Your task to perform on an android device: Share the ujee´s office party reminder using gmail
Image 0: 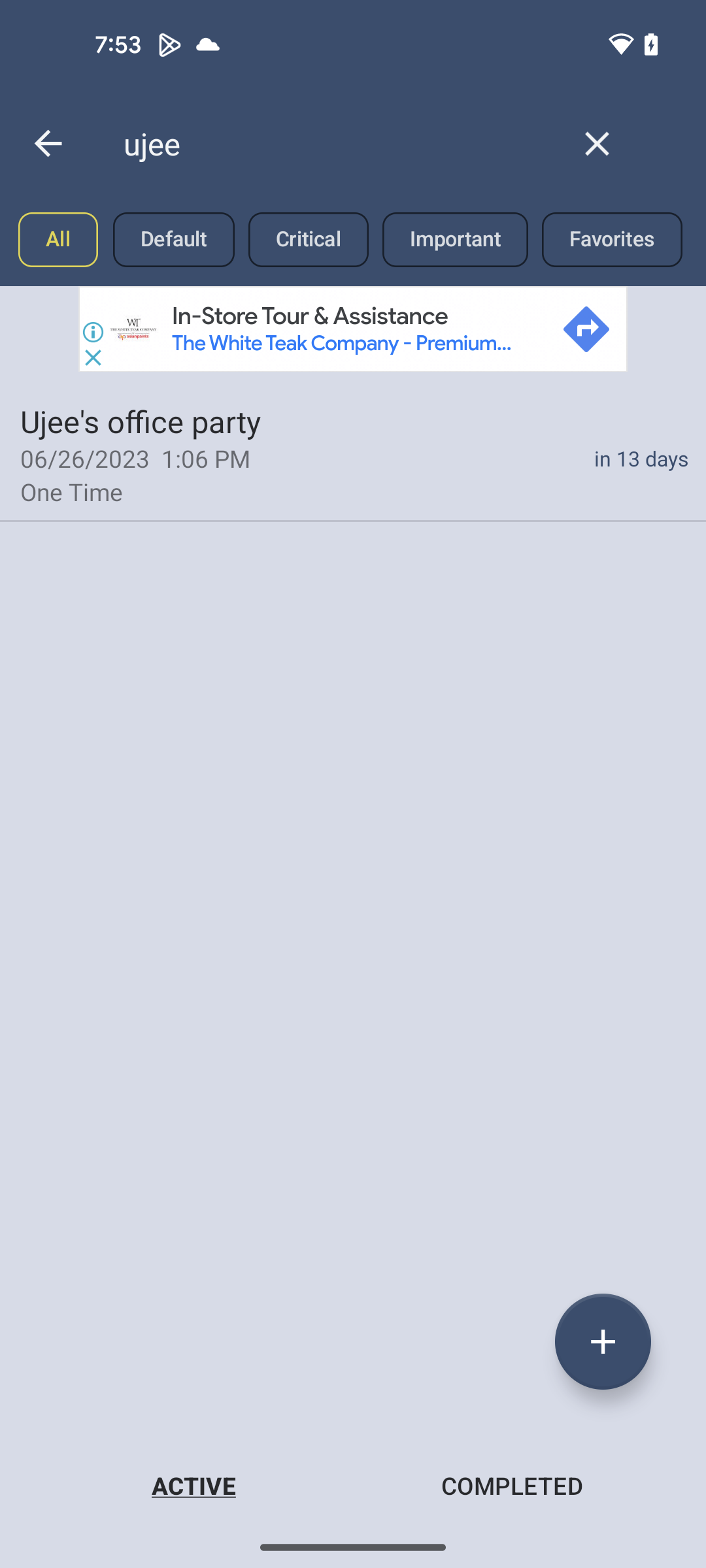
Click on the ujee´s office party
Step 0: click (134, 421)
Image 1: 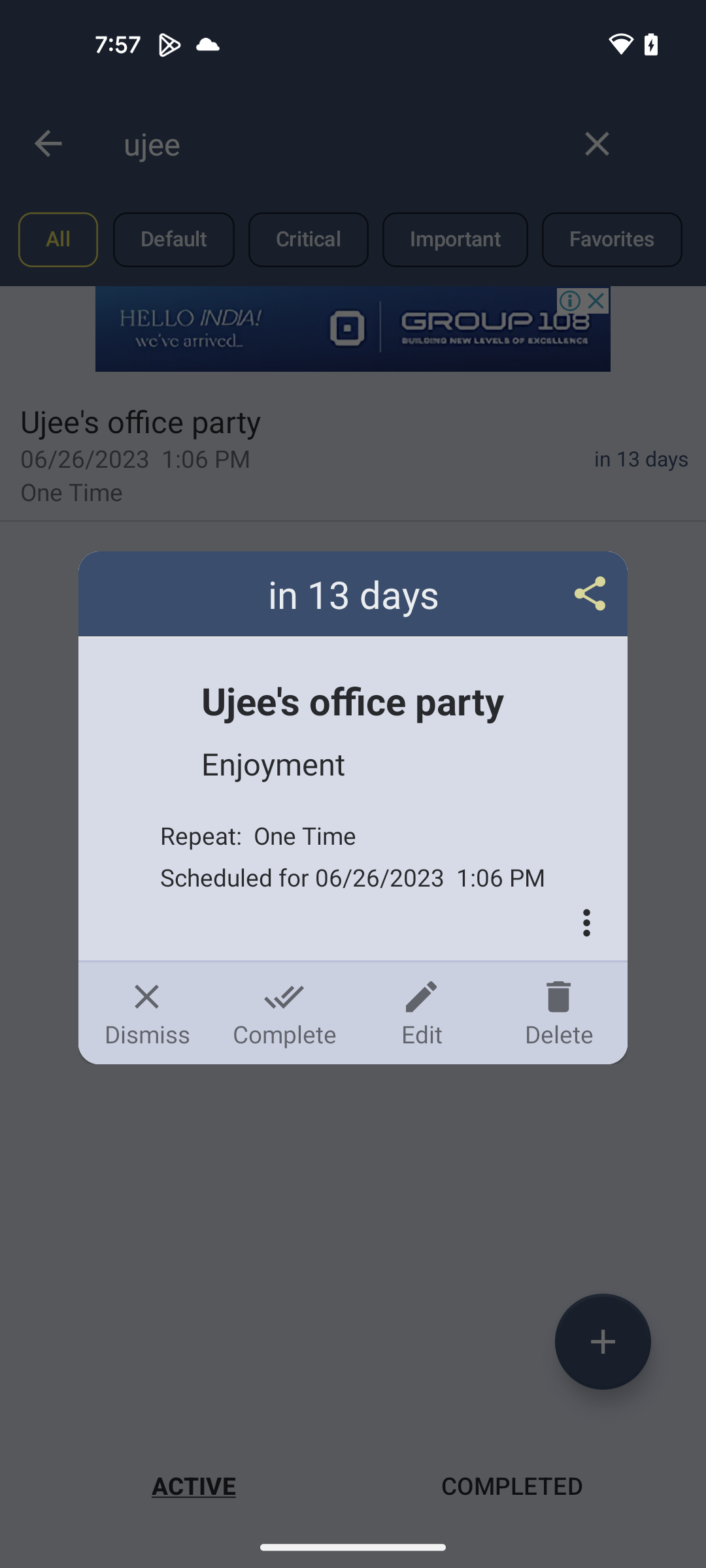
Click on the share option
Step 1: click (353, 593)
Image 2: 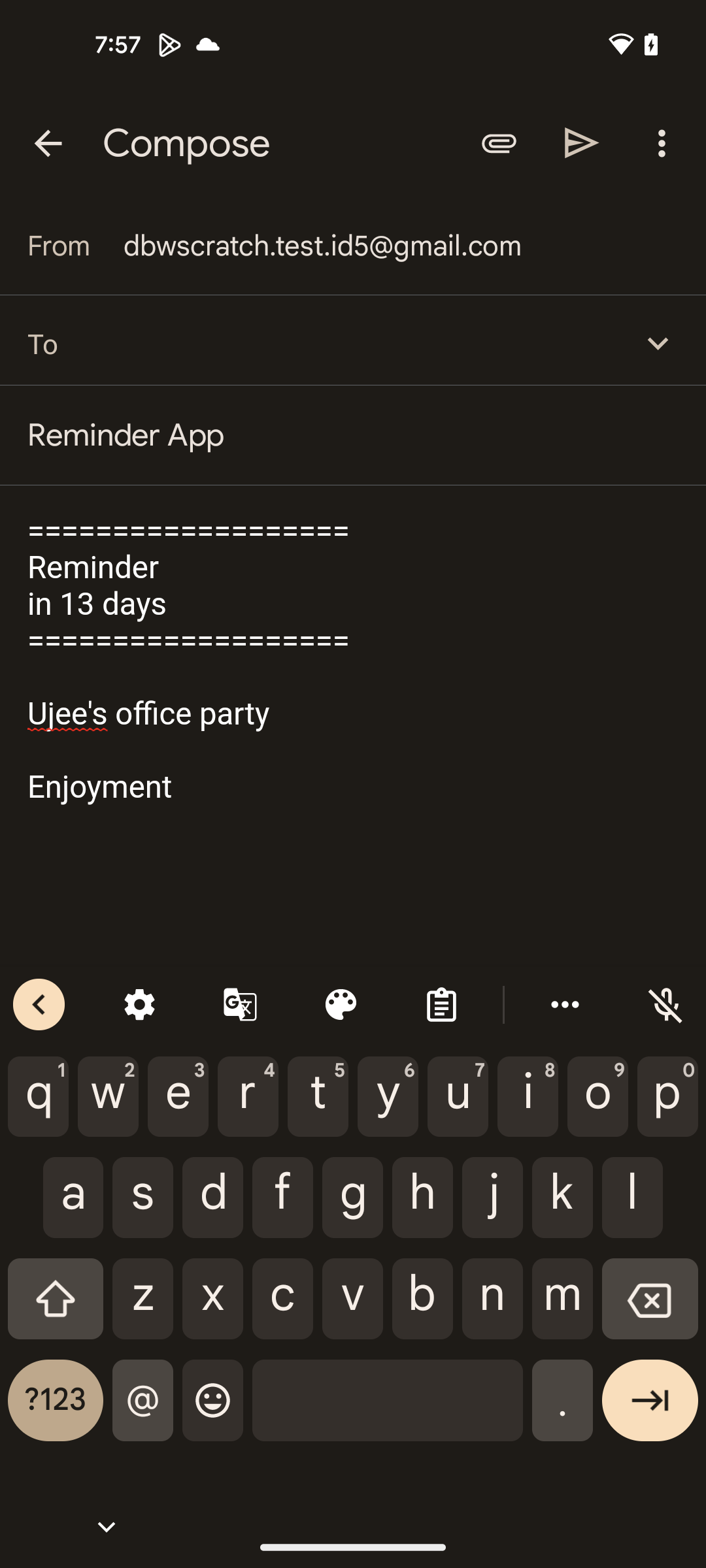
Search for dbwscratch.test.id5@gmail.com
Step 2: type "dbwscratch.test.id5@gmail.com"
Image 3: 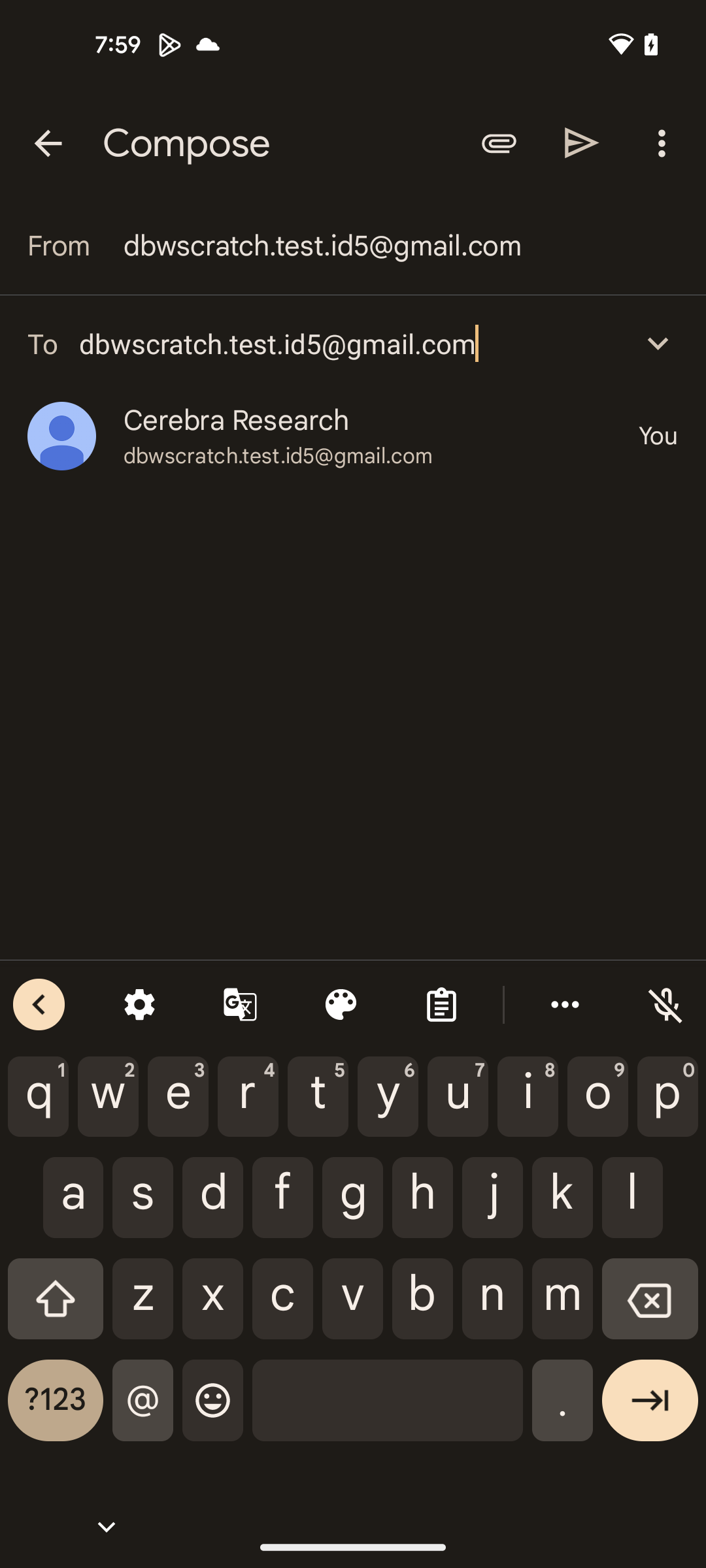
Click on the send button at the right top of the screen
Step 3: click (582, 142)